Your task to perform on an android device: I want to Sign out of my Gmail account kariniversen641@gmail.com
Image 0: 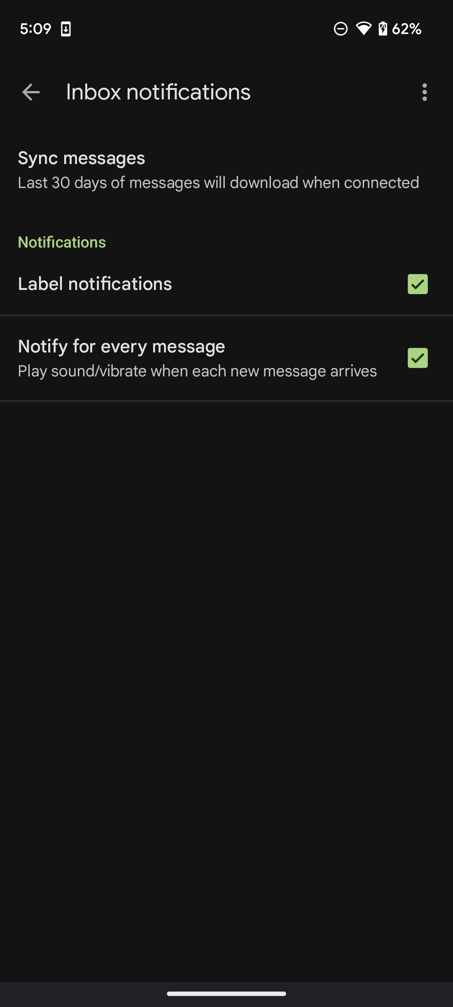
Go back to the screen
Step 0: press back button
Image 3: 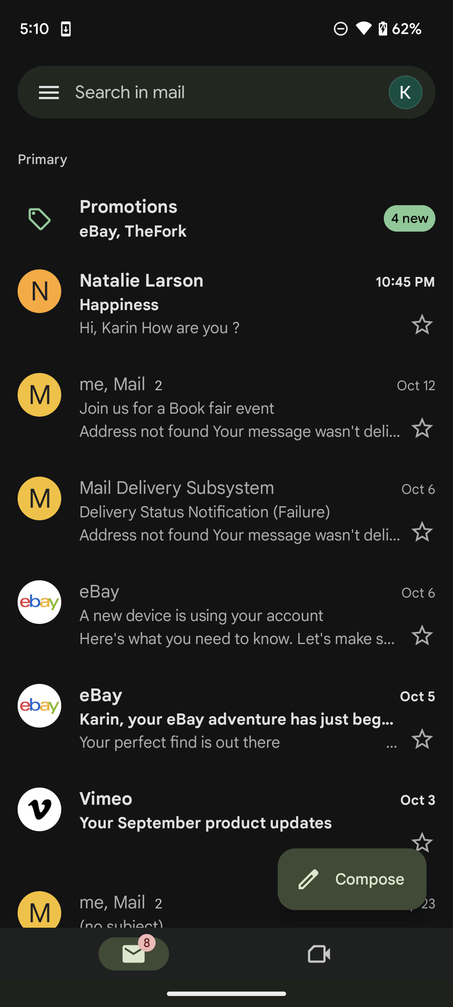
Click on the account icon at the top right of the screen
Step 3: click (407, 92)
Image 5: 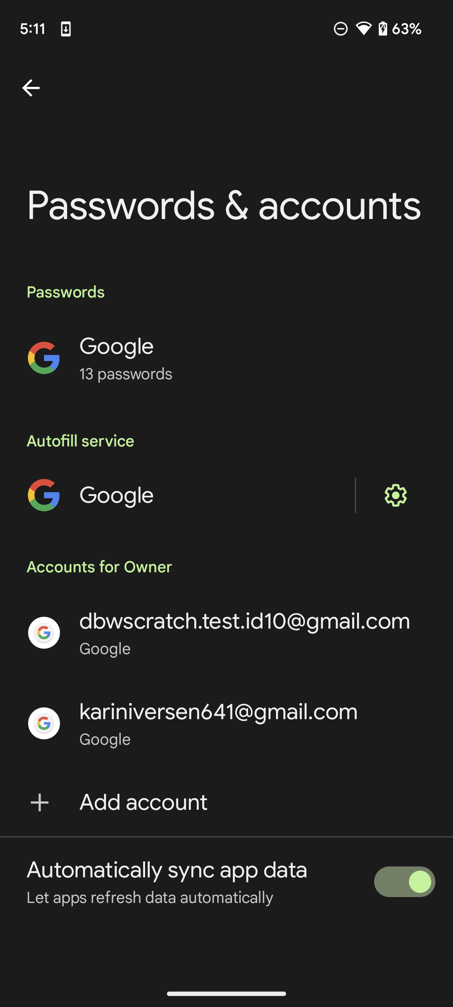
Click on the kariniversen641@gmail.com 
Step 5: click (219, 712)
Image 6: 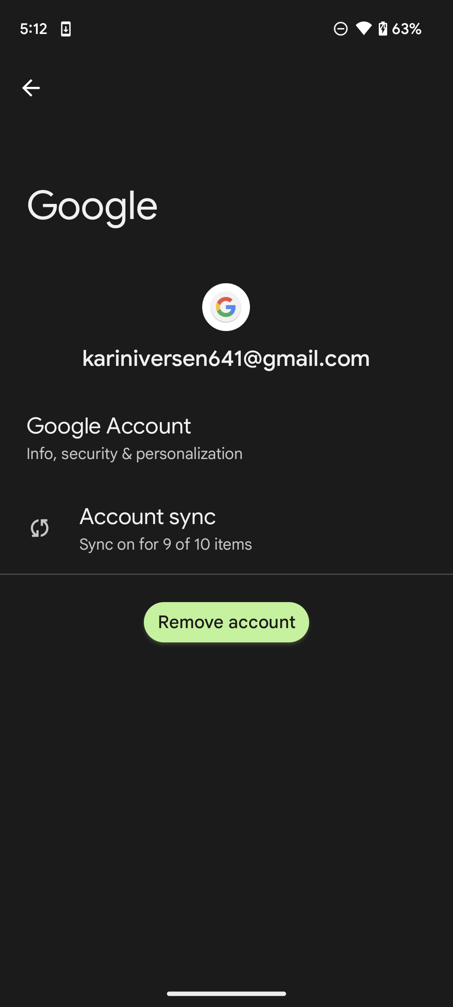
Click on the Remove account button 
Step 6: click (226, 622)
Image 7: 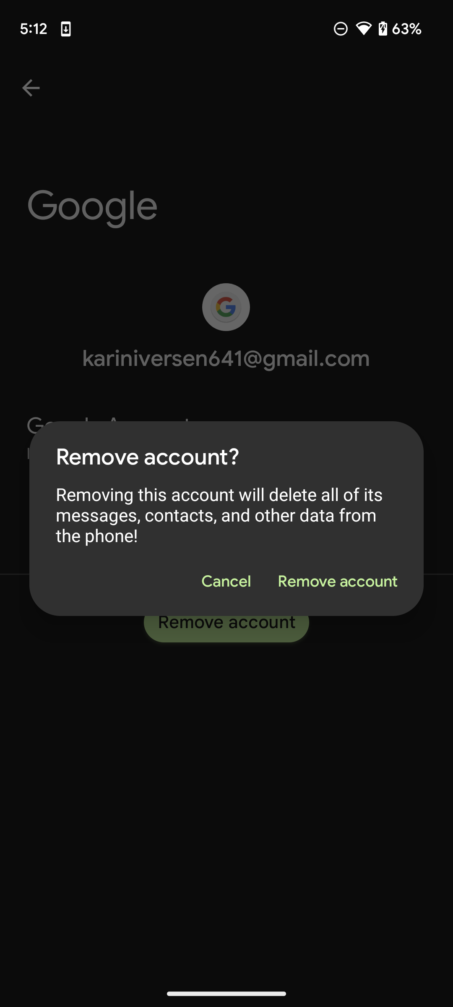
Click on the Remove account option
Step 7: click (337, 581)